Your task to perform on an android device: In the Mindvalley app, I would like to set a timer for 10 minutes for Supernova Meditation so that I can know when to terminate the session.
Image 0: 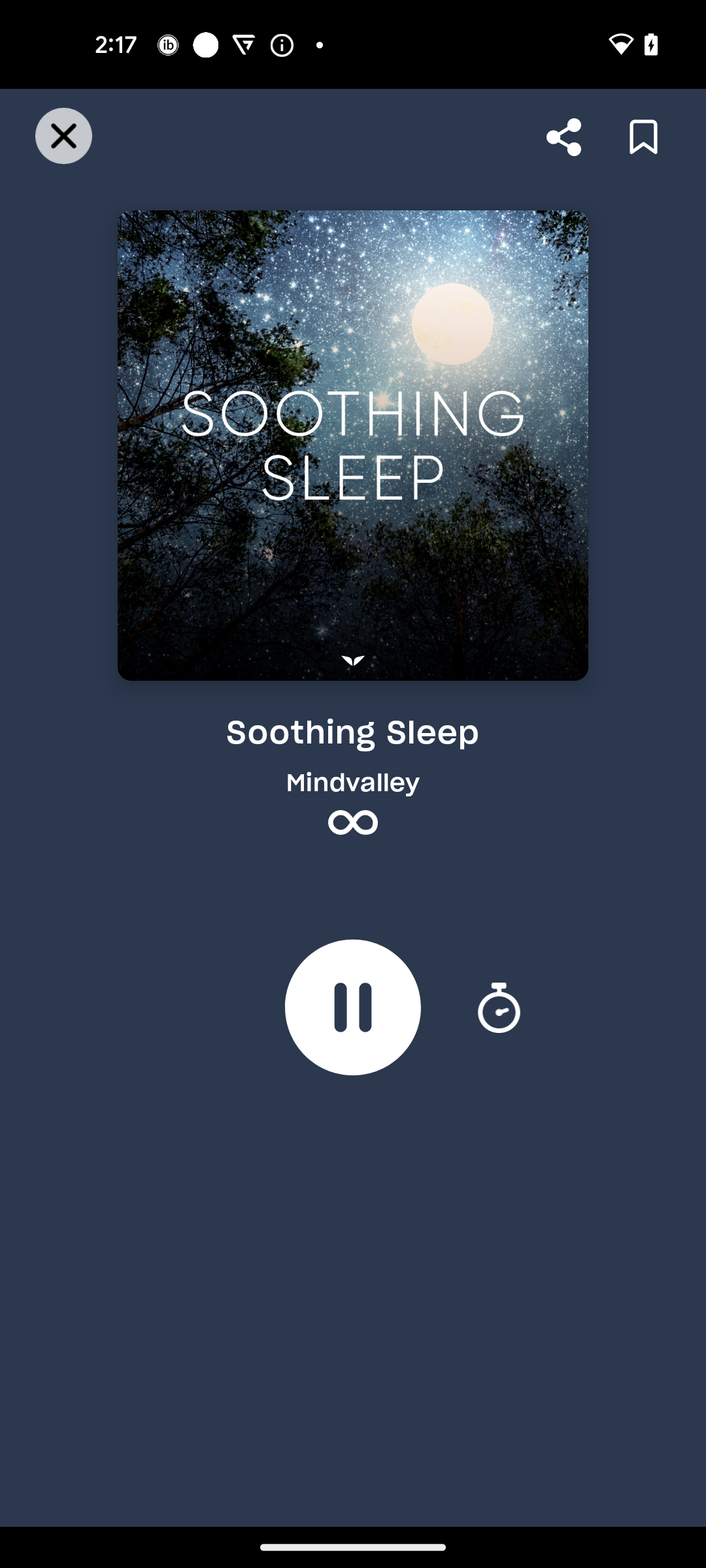
Click on the Close icon
Step 0: click (65, 131)
Image 1: 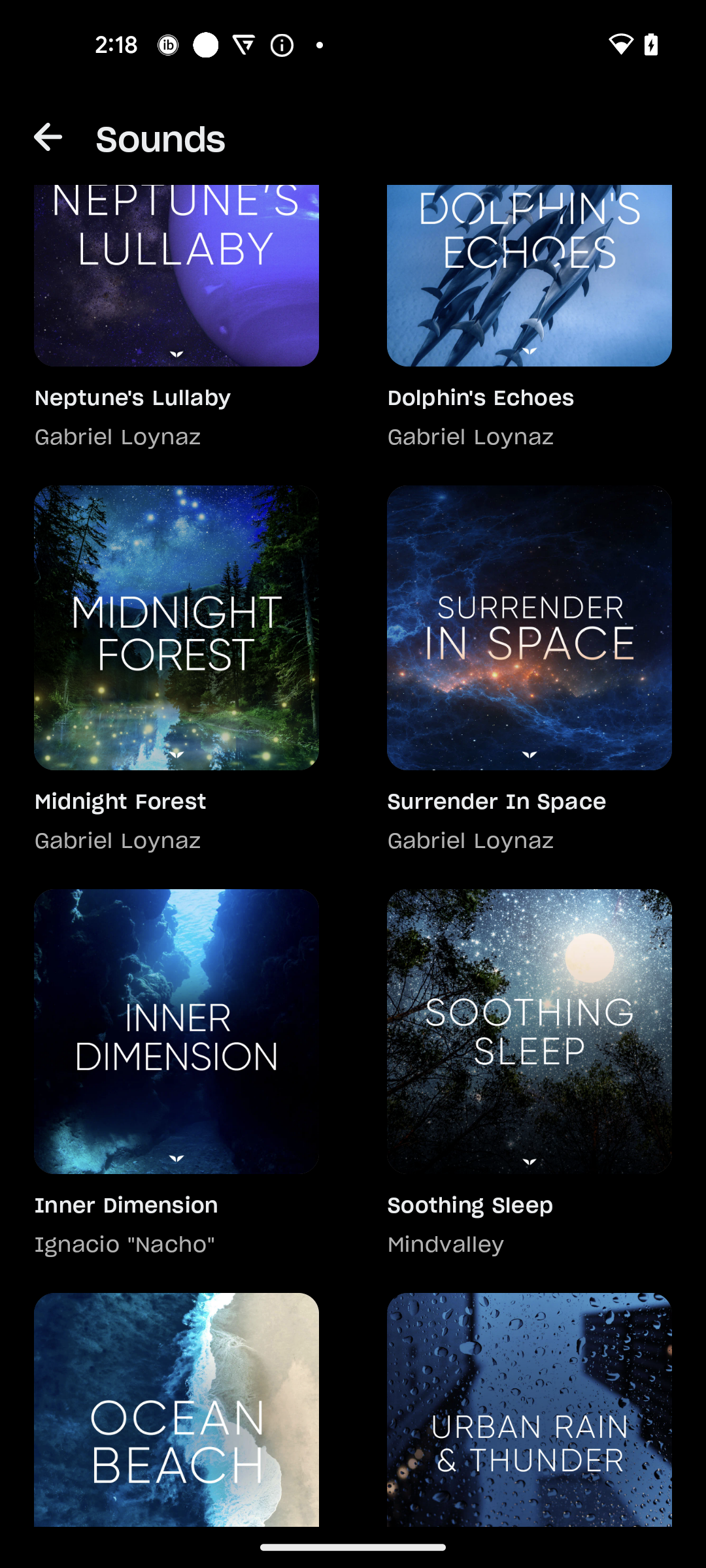
Swipe down to Supernova Meditation
Step 1: scroll up
Image 2: 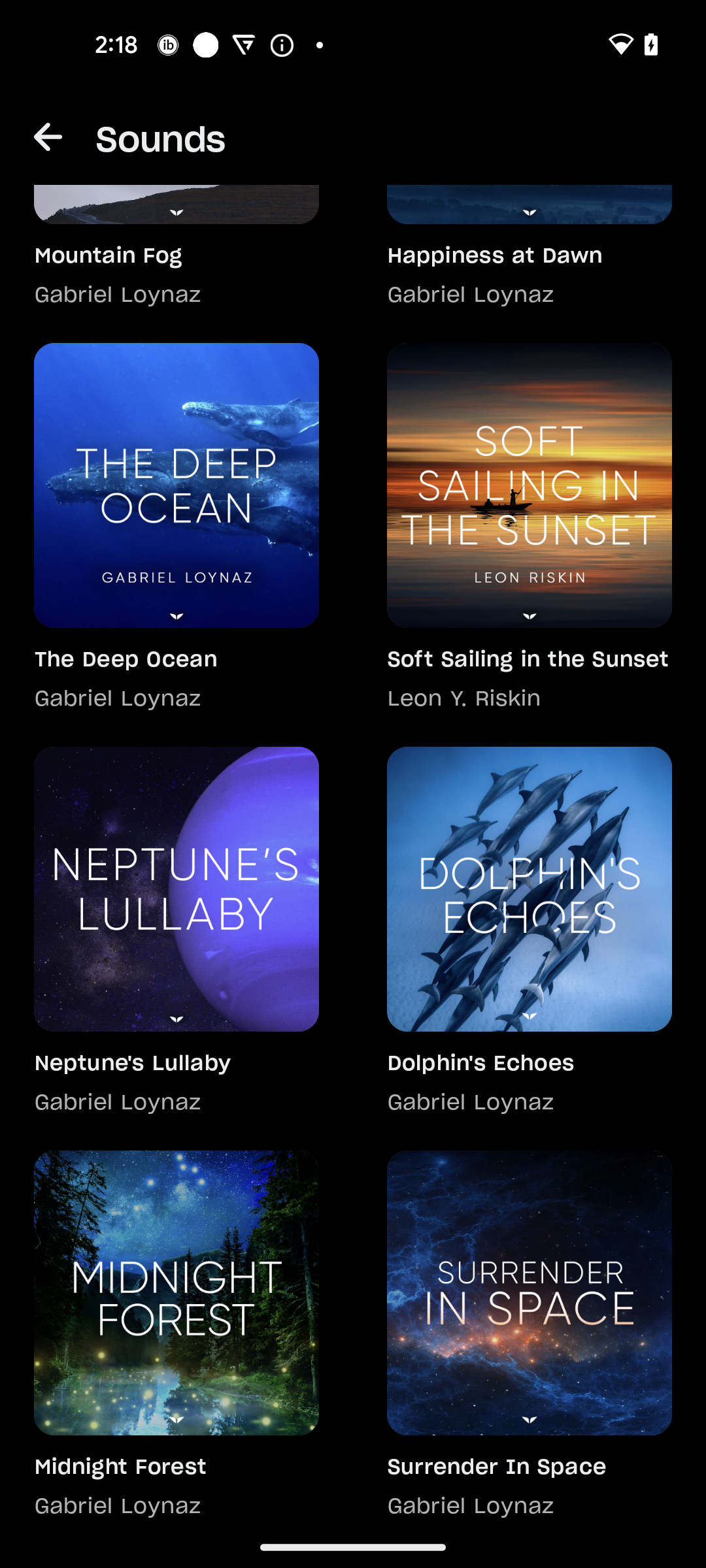
Swipe down to Supernova Meditation
Step 2: scroll up
Image 3: 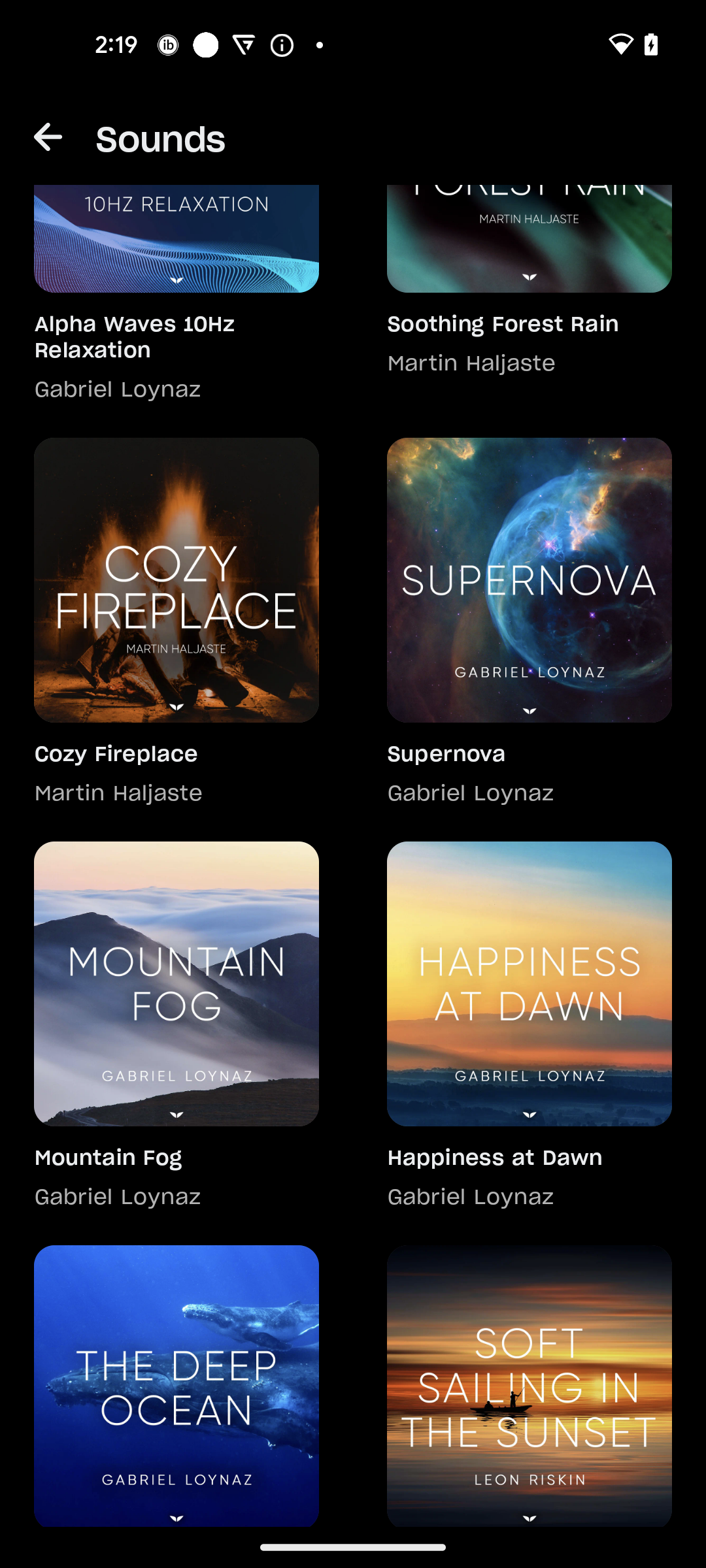
Click on the Supernova option
Step 3: click (522, 623)
Image 4: 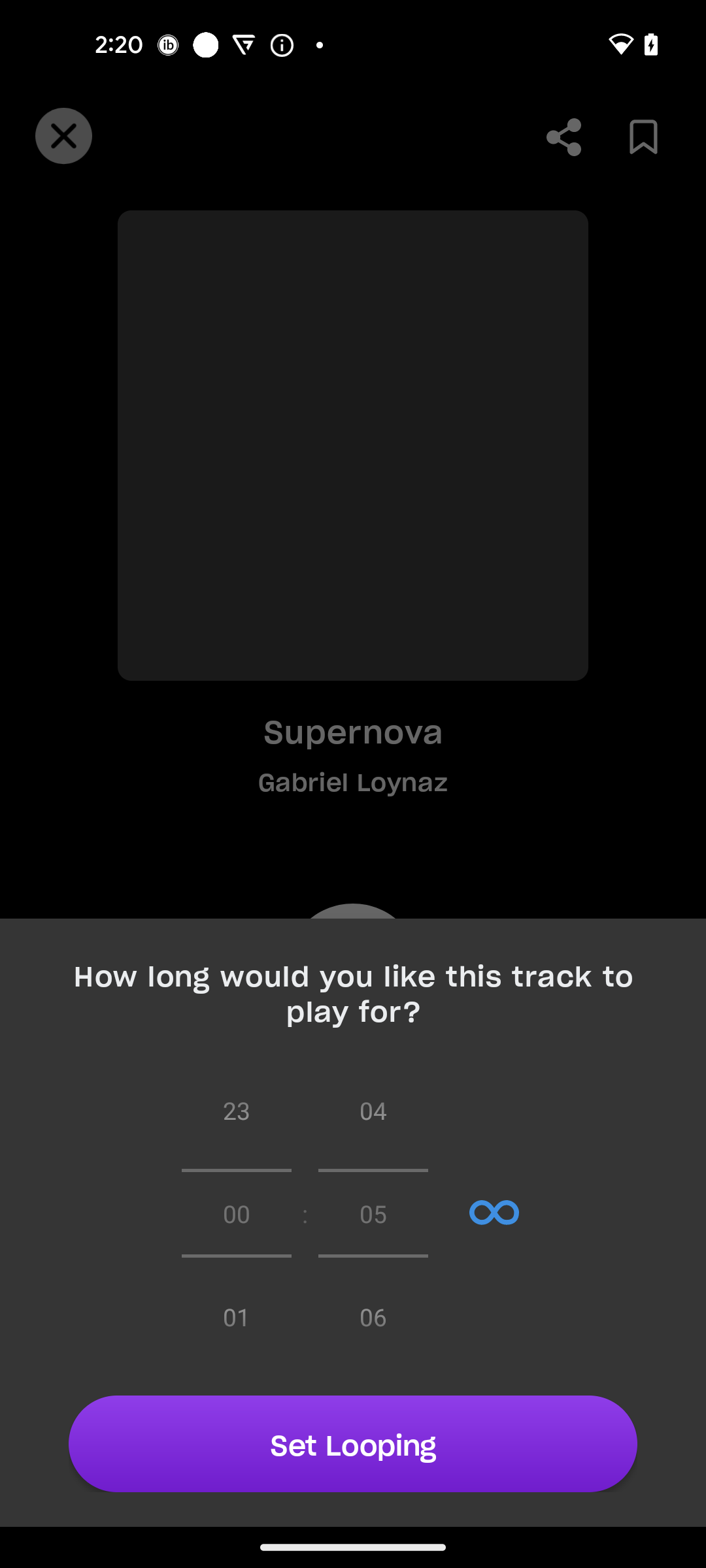
Click on the Loop icon
Step 4: click (494, 1215)
Image 5: 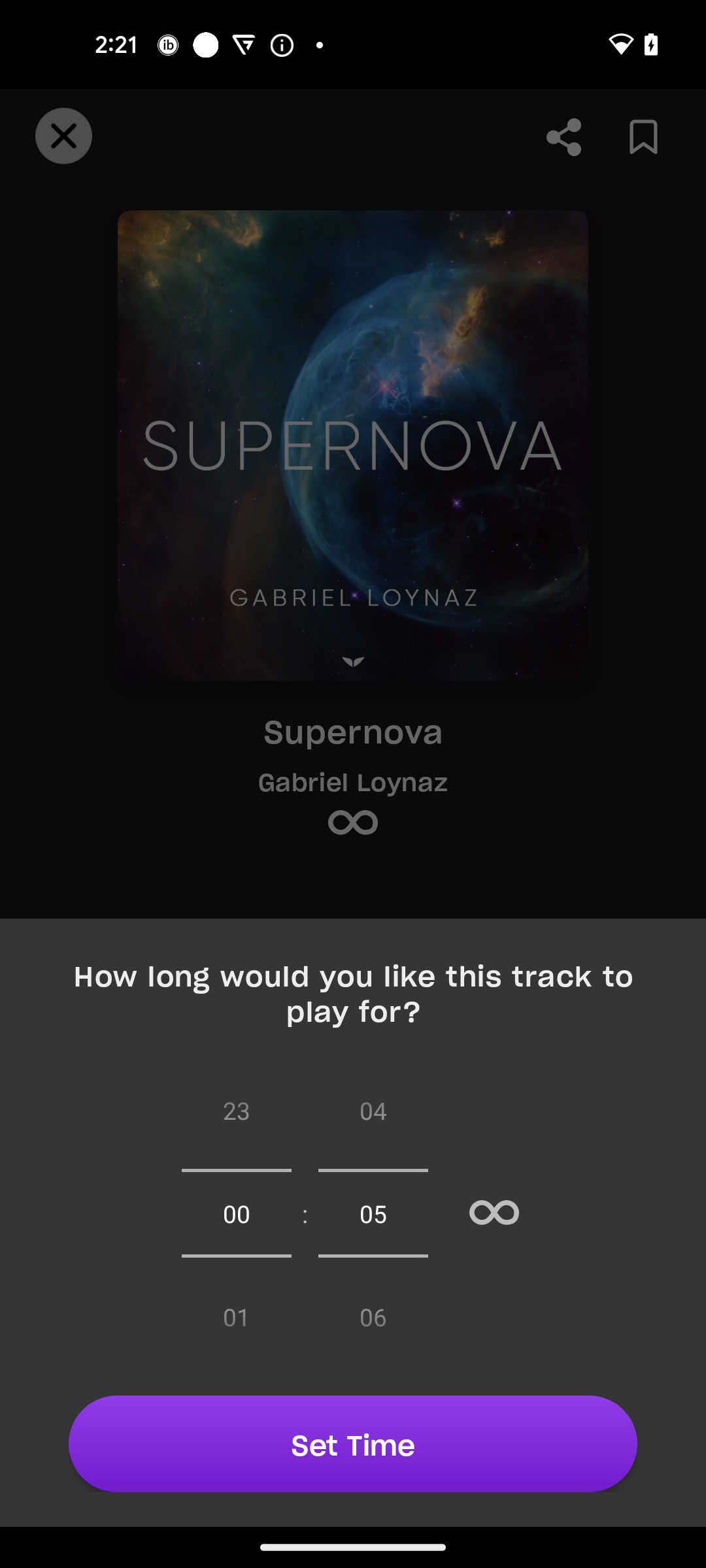
Set minutes to 10
Step 5: scroll down
Image 6: 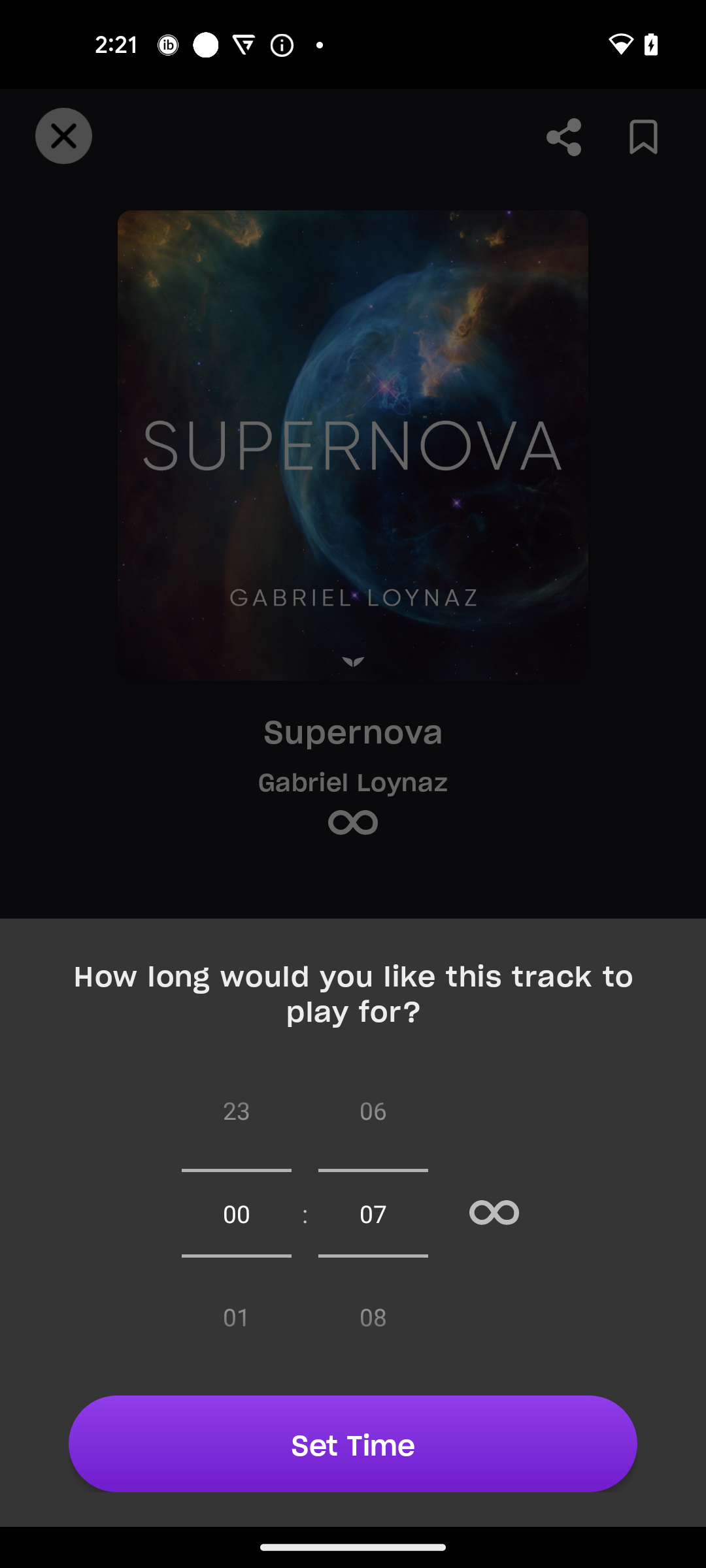
Set minutes to 10
Step 6: scroll down
Image 7: 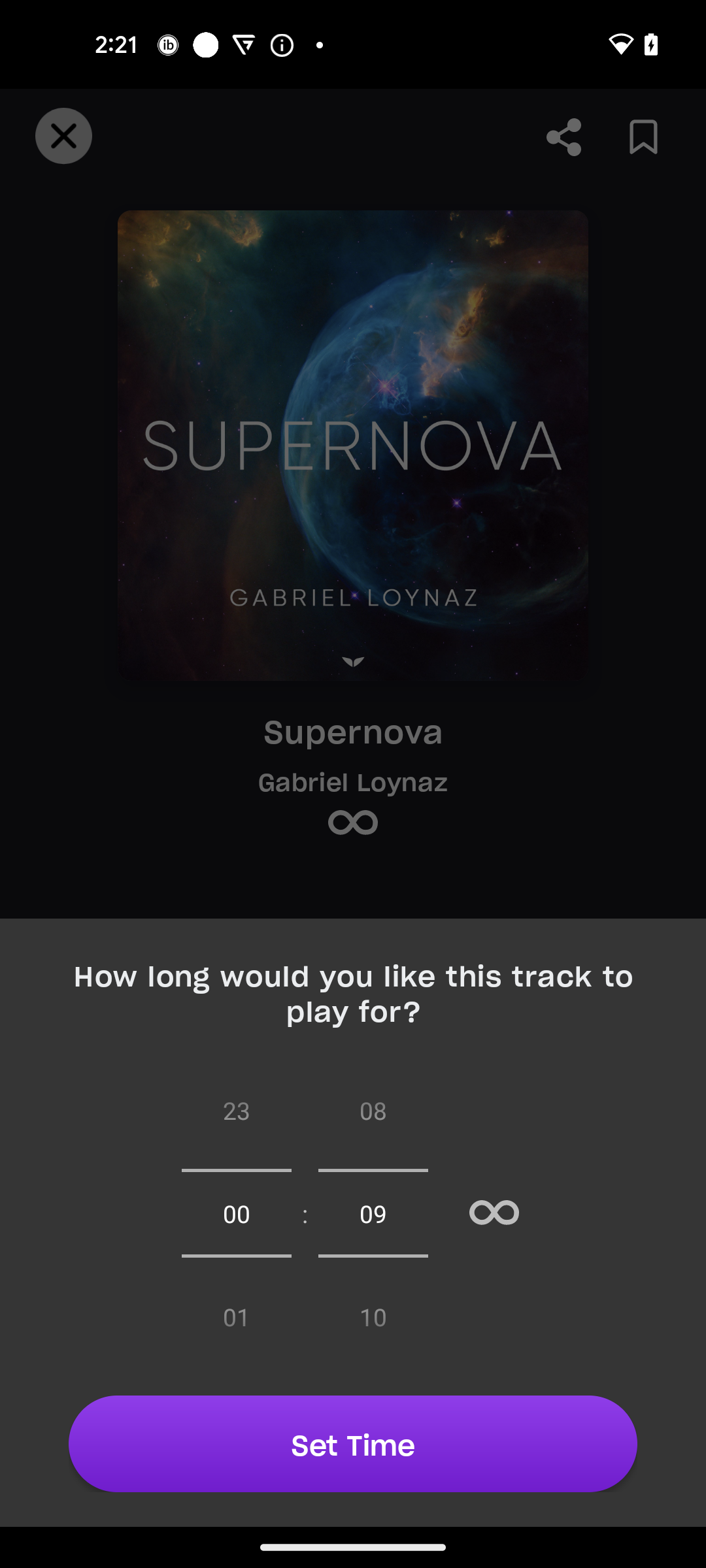
Set minutes to 10
Step 7: scroll down
Image 8: 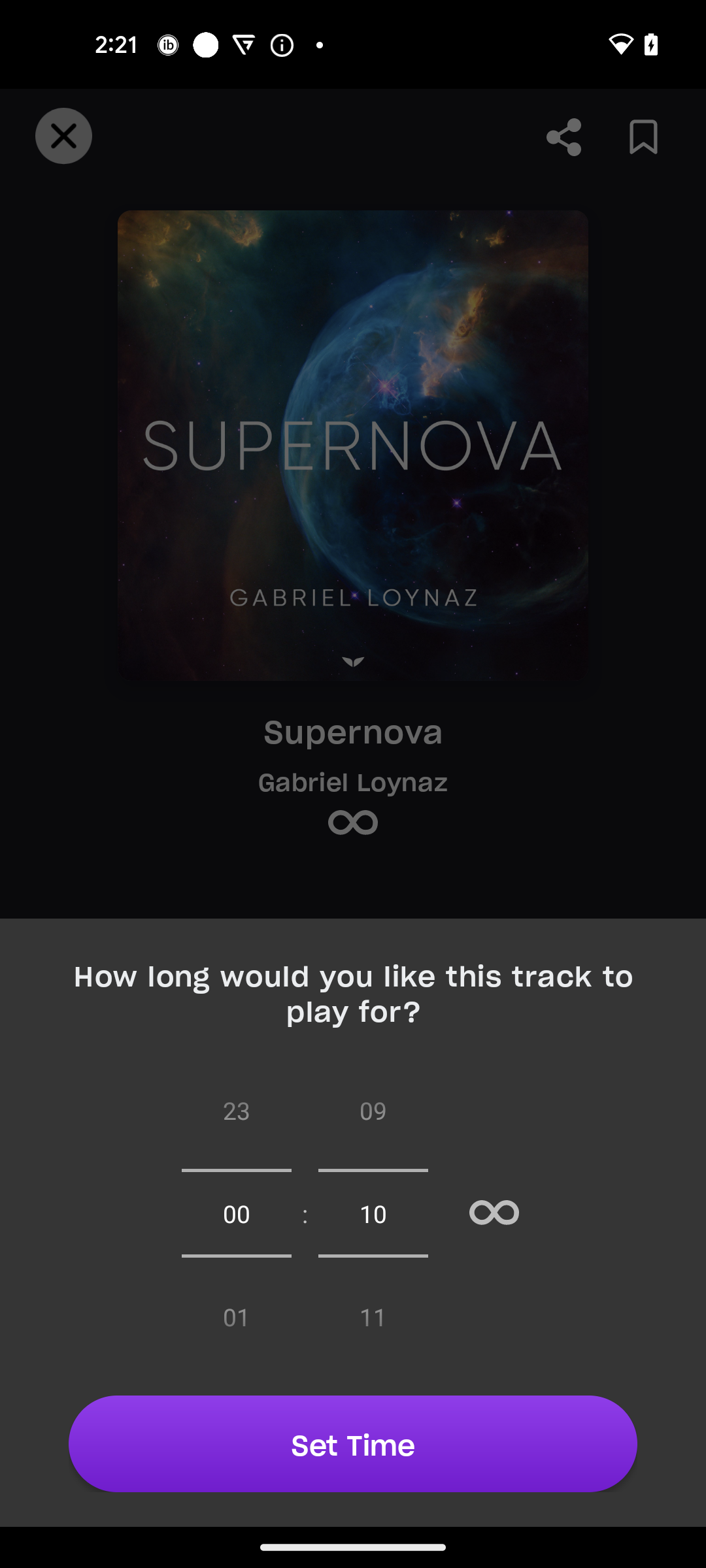
Click on the Set Time
Step 8: click (353, 1443)